Your task to perform on an android device: I want to tell my child about the plants in my garden. Identify the plant image from my gallery by using the Blossom app.
Image 0: 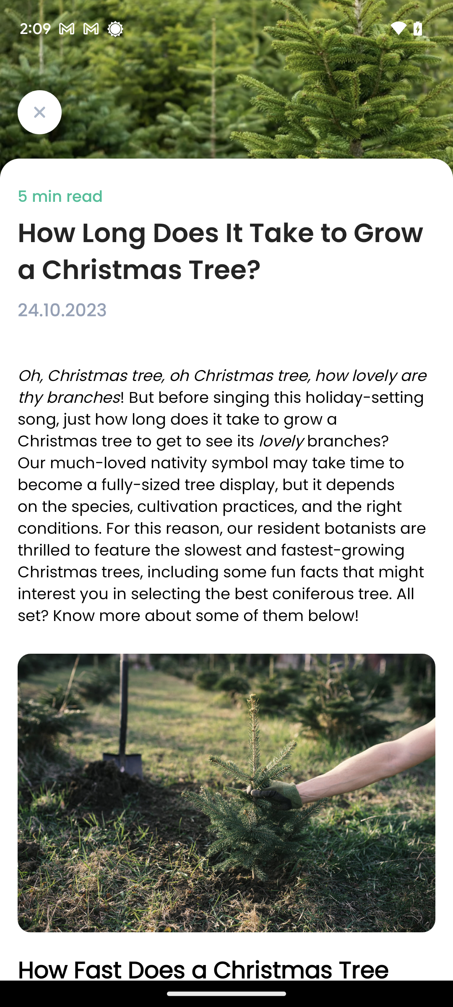
Open the Blossom app.
Step 0: open app "Blossom"
Image 1: 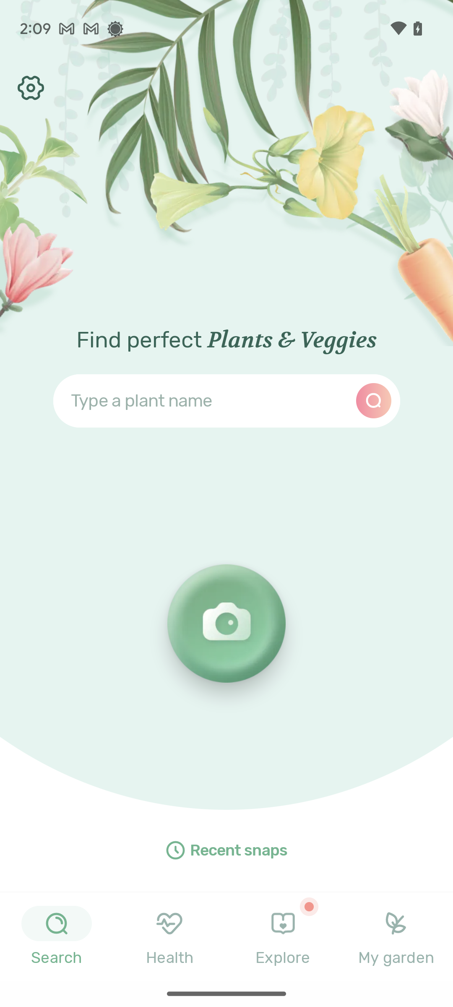
Click on the Camera icon at the center of the screen. 
Step 1: click (226, 624)
Image 2: 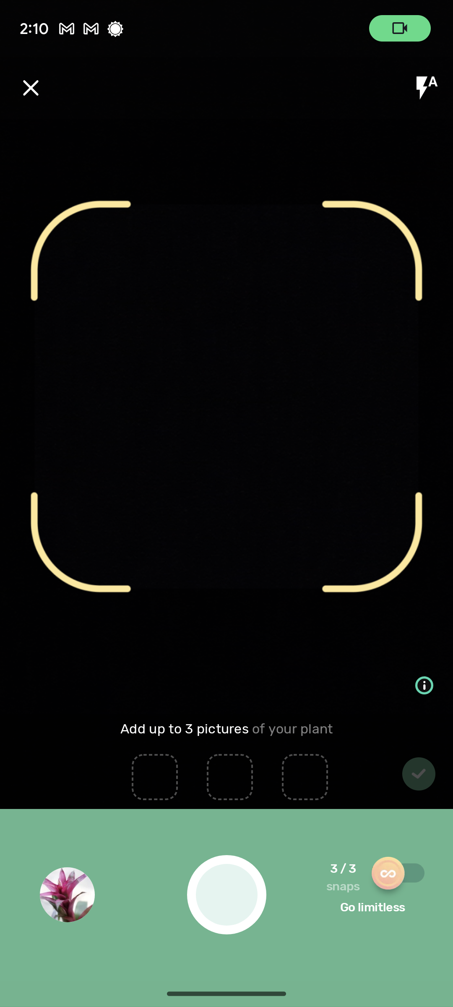
Click on the Gallery icon at the bottom-left of the screen.
Step 2: click (67, 894)
Image 3: 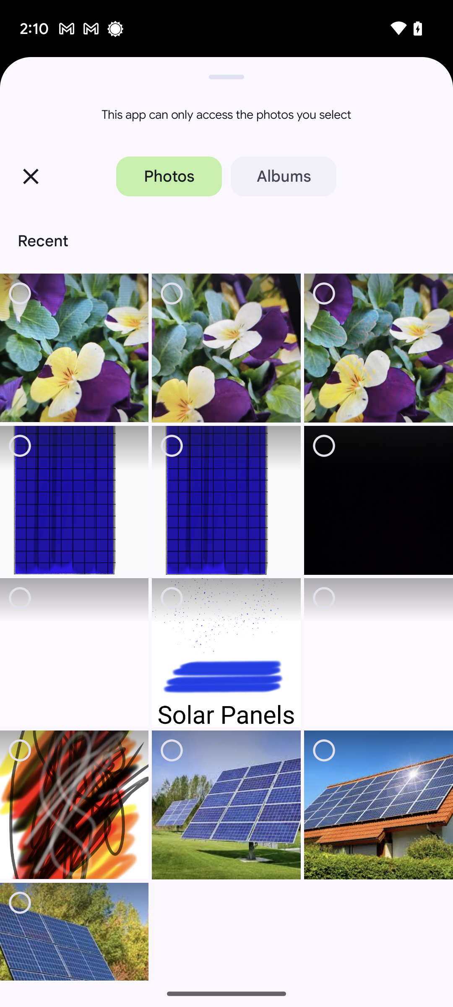
Select the first three images of the plant.
Step 3: click (74, 348)
Image 4: 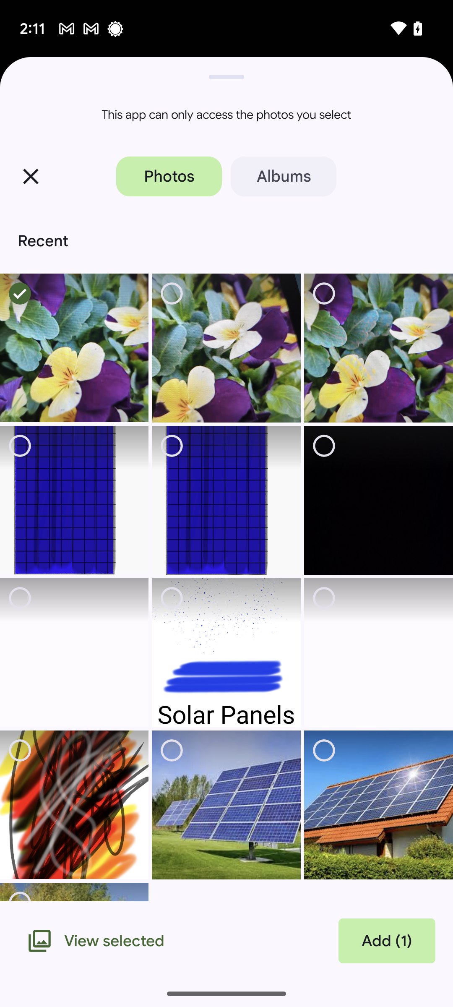
Select the first three images of the plant.
Step 4: click (226, 348)
Image 5: 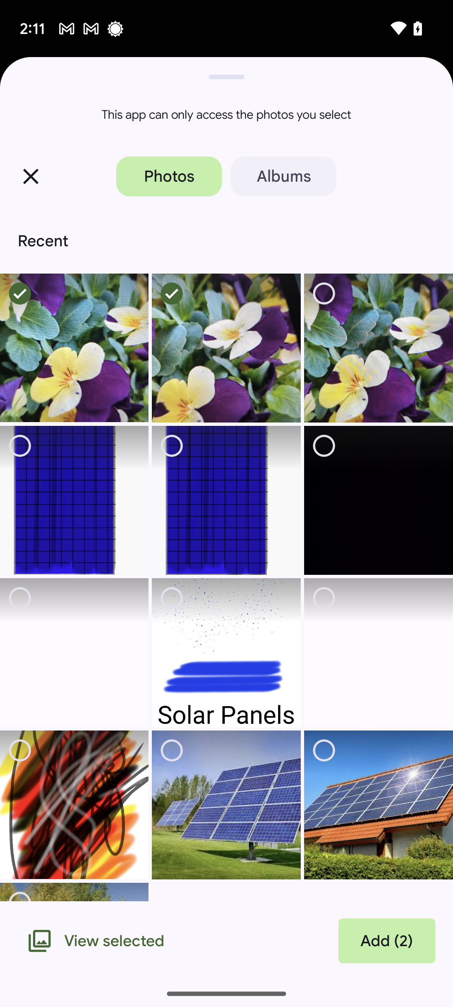
Select the first three images of the plant.
Step 5: click (378, 348)
Image 6: 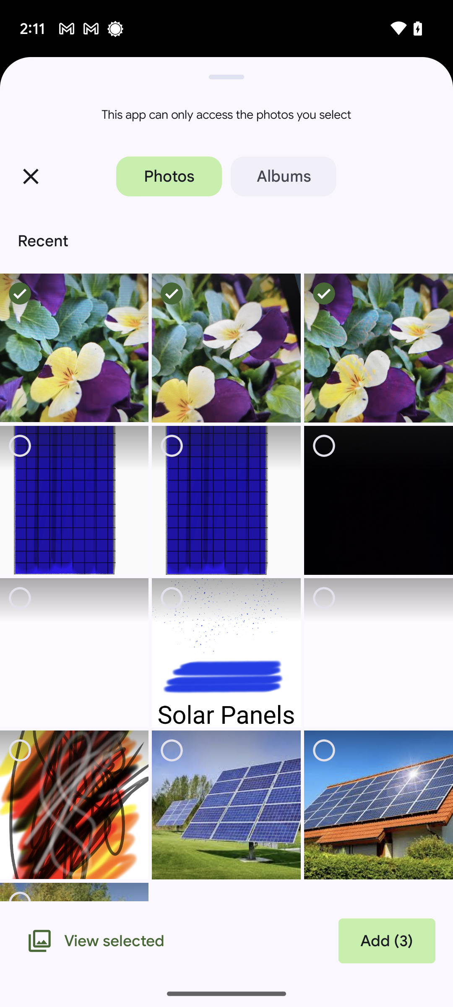
Click on the Add at the bottom-right of the screen.
Step 6: click (387, 941)